Your task to perform on an android device: To make seeing the agents.txt file easier for me in the future, upload it to the Pcloud app.
Image 0: 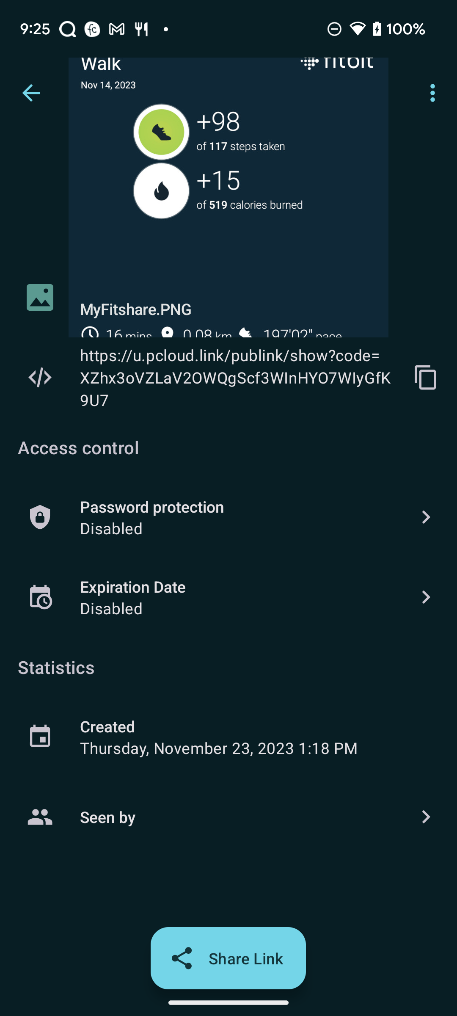
go back to the previous page
Step 0: press back button
Image 1: 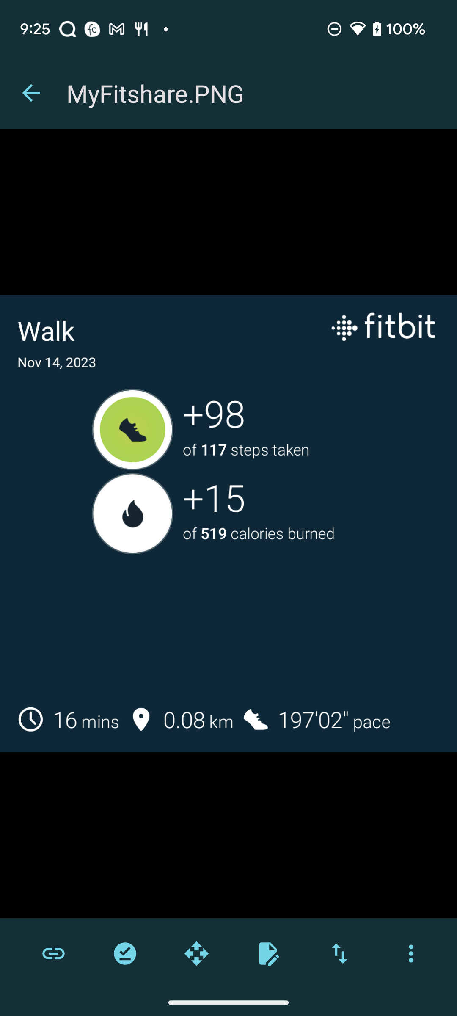
go back to the previous page
Step 1: press back button
Image 2: 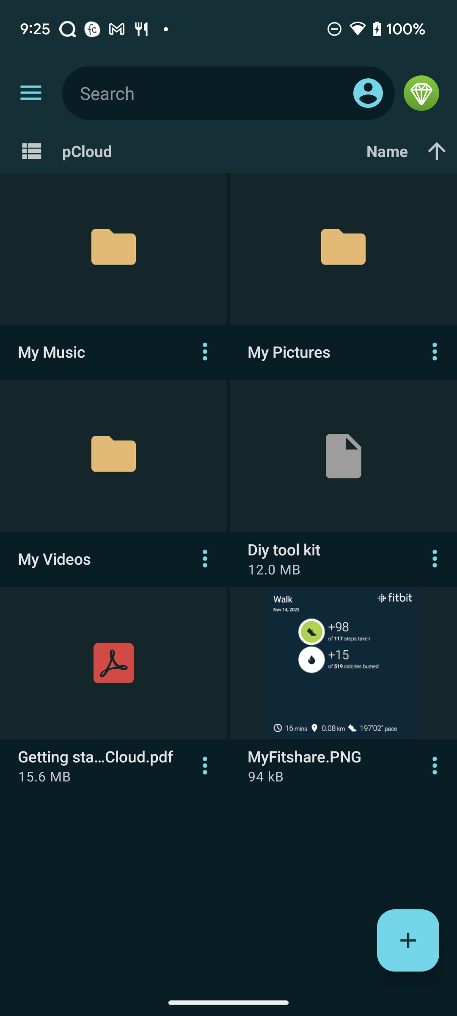
click on the + button at the bottom right corner of the screen
Step 2: click (409, 936)
Image 4: 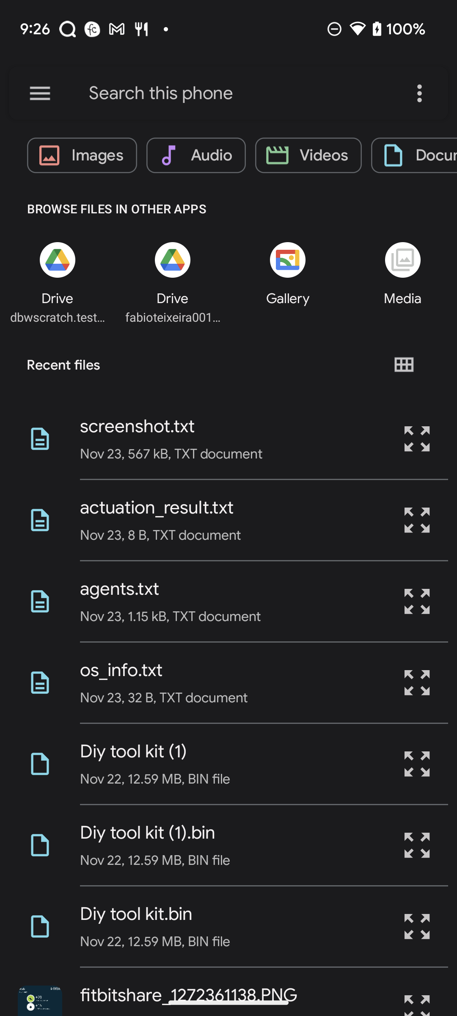
Click on agents.txt file
Step 4: click (170, 616)
Image 5: 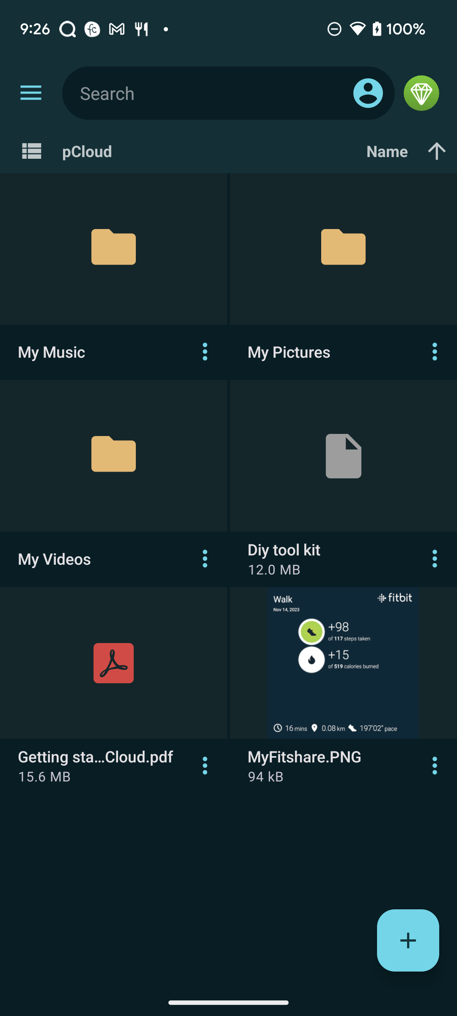
Click on agents.txt file
Step 5: wait